Your task to perform on an android device: I want to Track currency exchange rates for 7 days and check the difference between Eur and USD
Image 0: 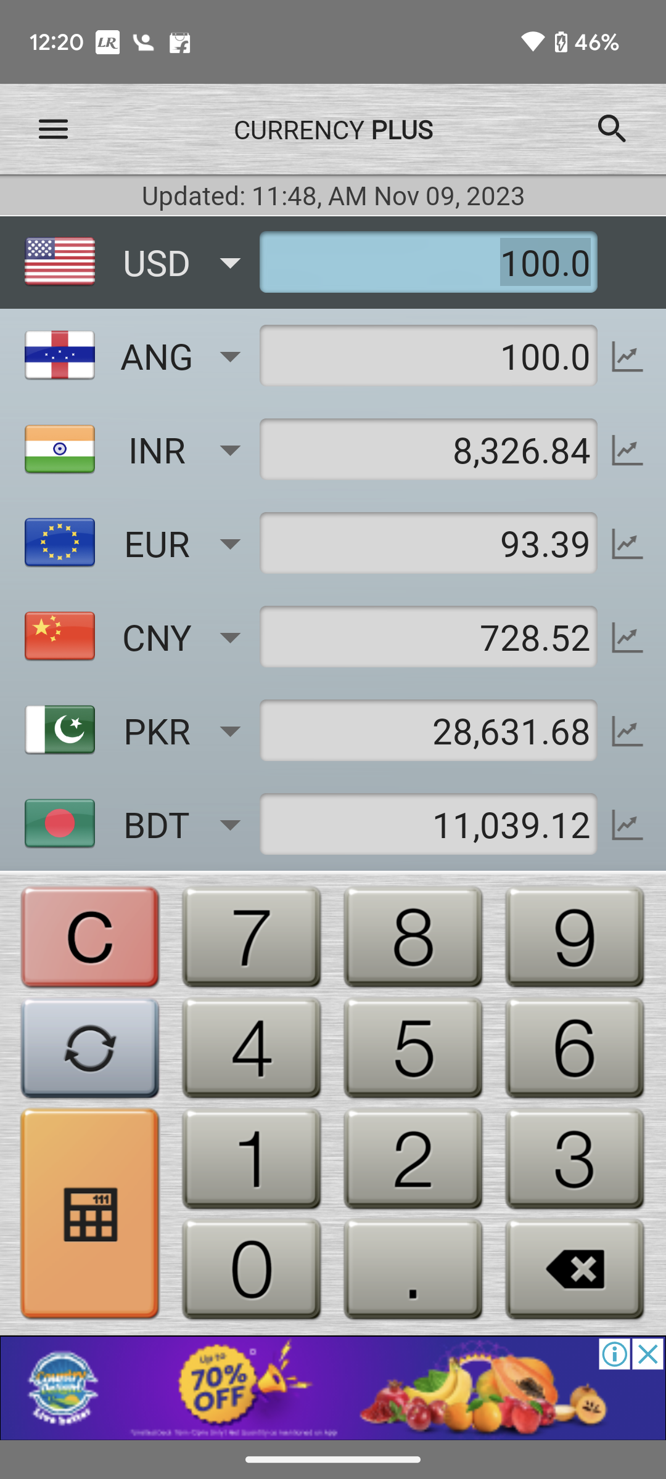
Click on the EUR chart section 
Step 0: click (627, 548)
Image 1: 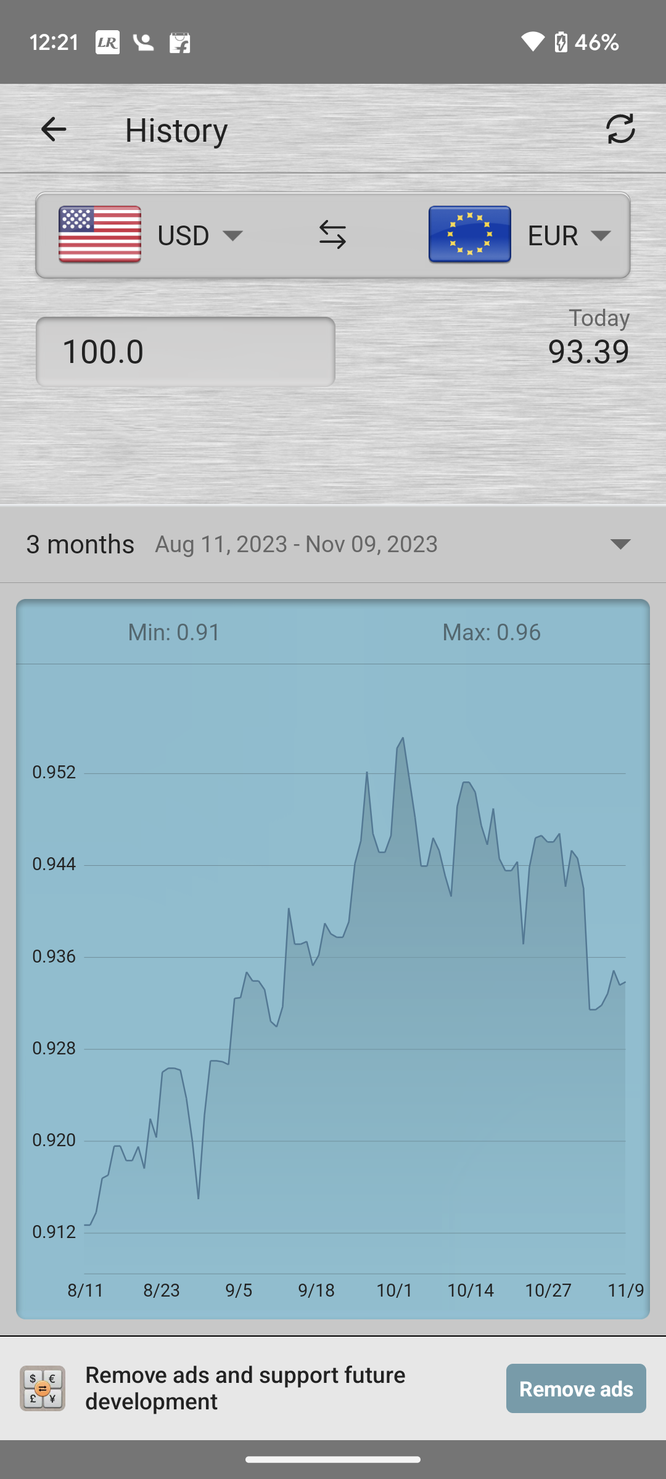
Click on the down arrow 
Step 1: click (624, 548)
Image 2: 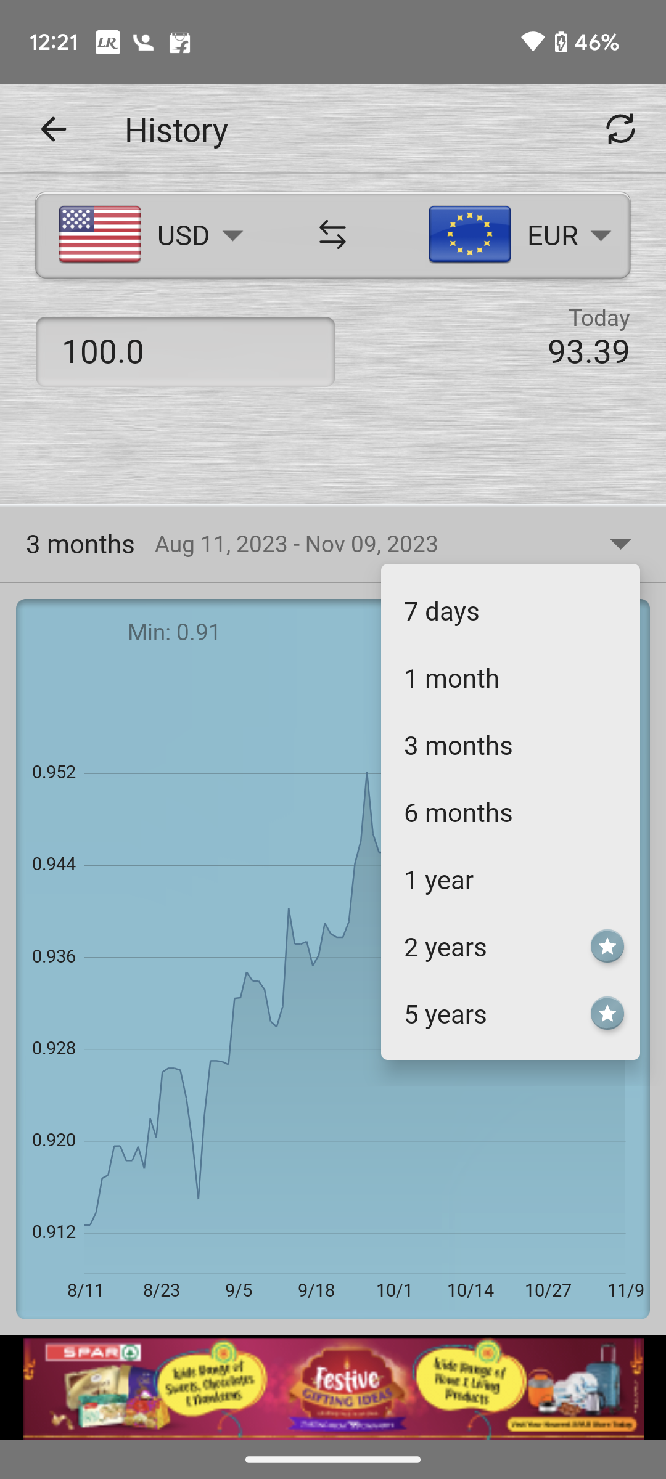
Click on the 7 days option
Step 2: click (442, 610)